Your task to perform on an android device: Open the Appy Weather app, Configure the current location in the app
Image 0: 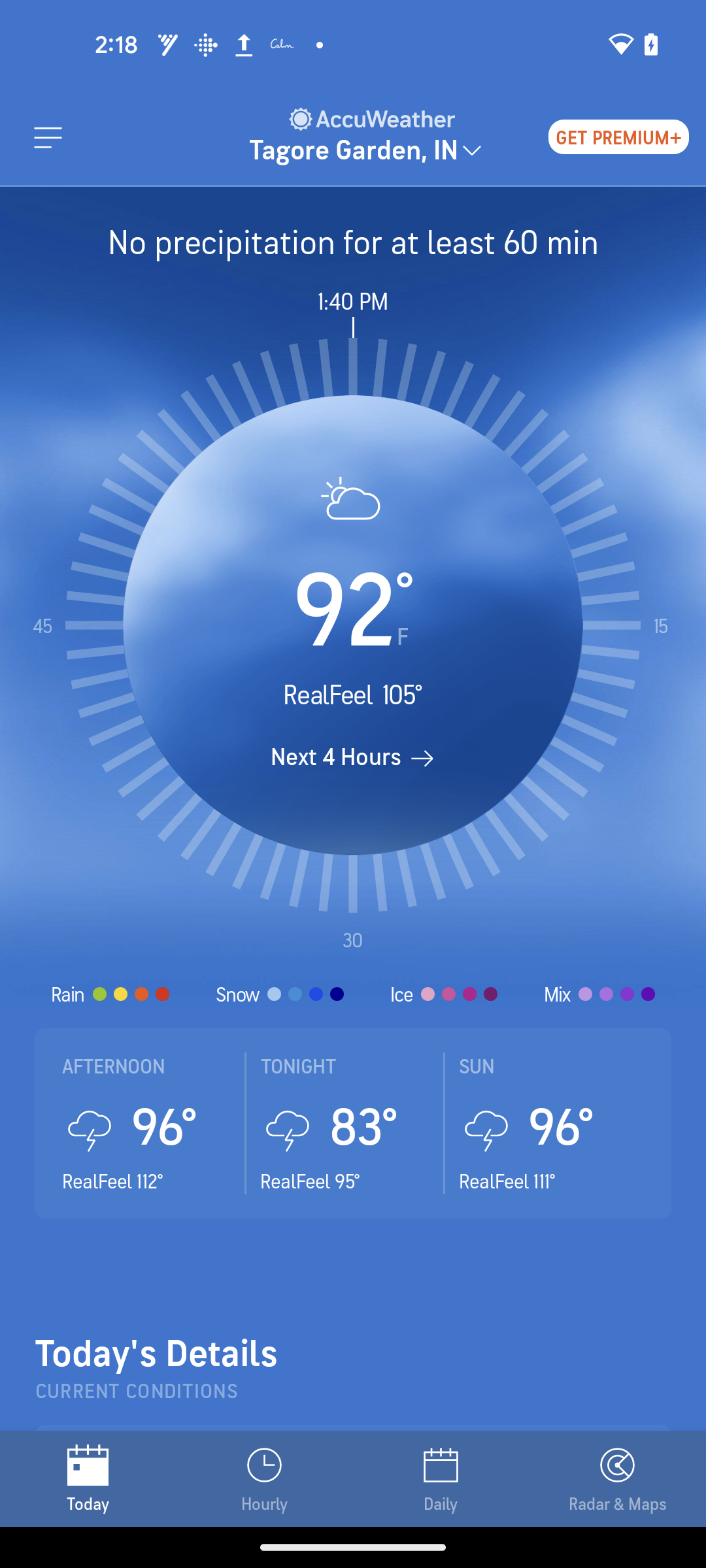
Open the Appy Weather app
Step 0: open app "Appy Weather"
Image 2: 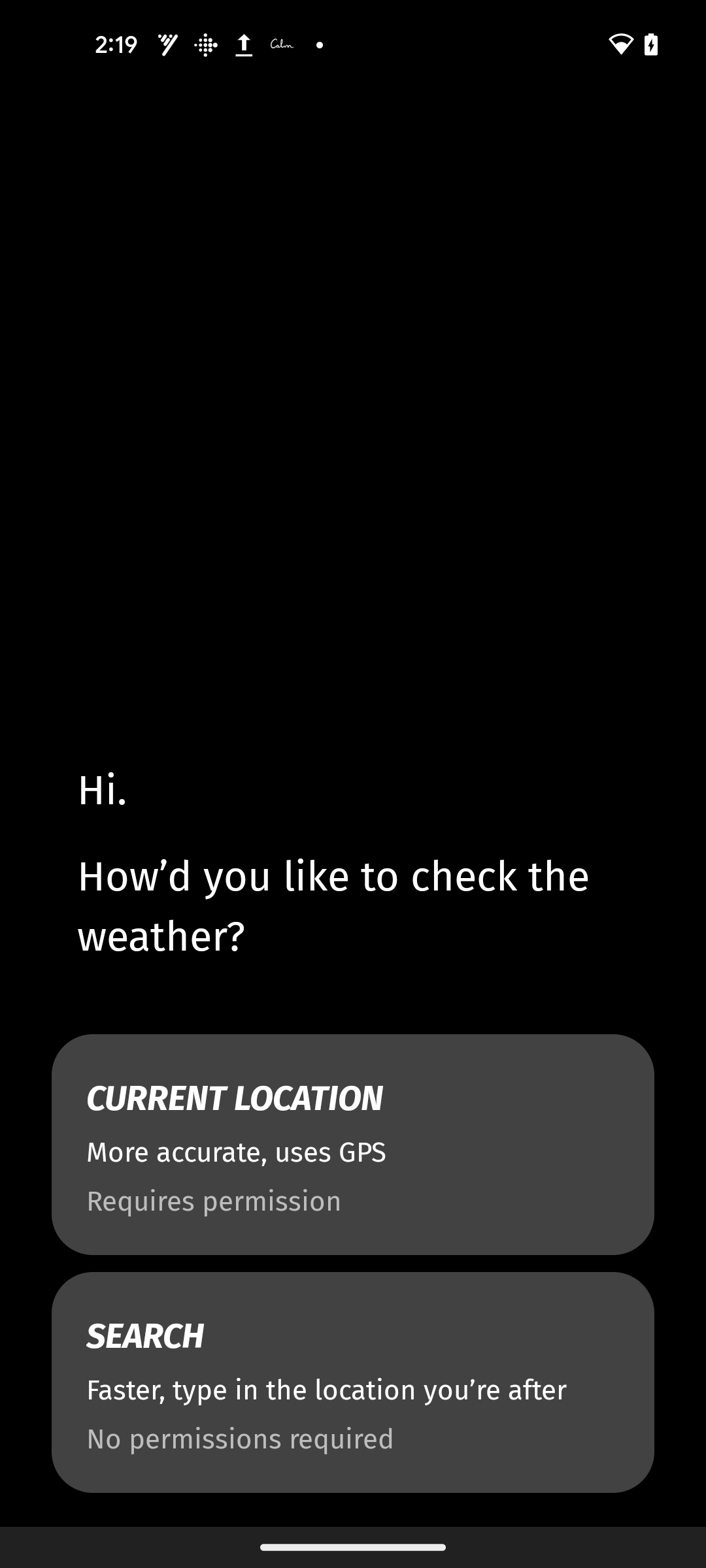
Click on the Current location option
Step 2: click (301, 1146)
Image 3: 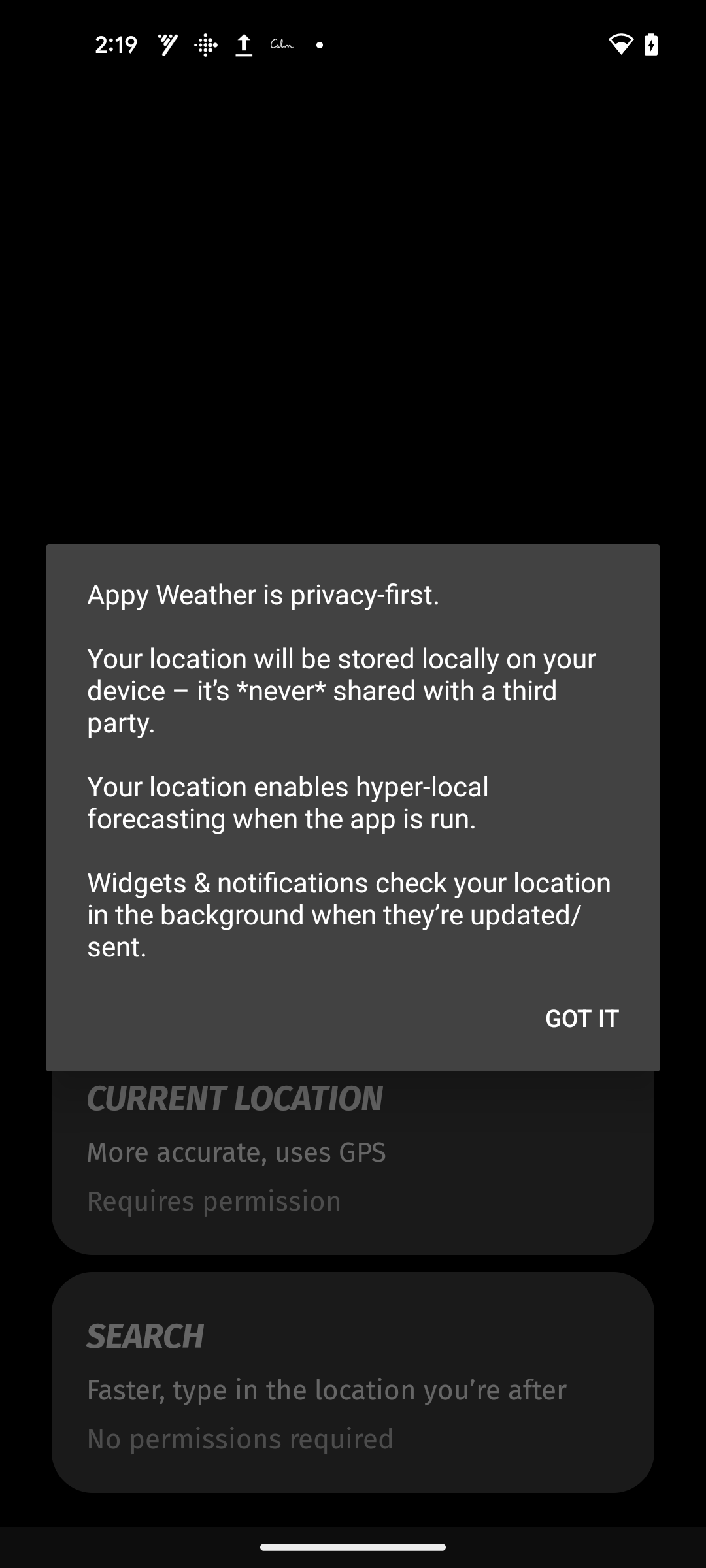
Click on the GOT IT
Step 3: click (581, 1017)
Image 4: 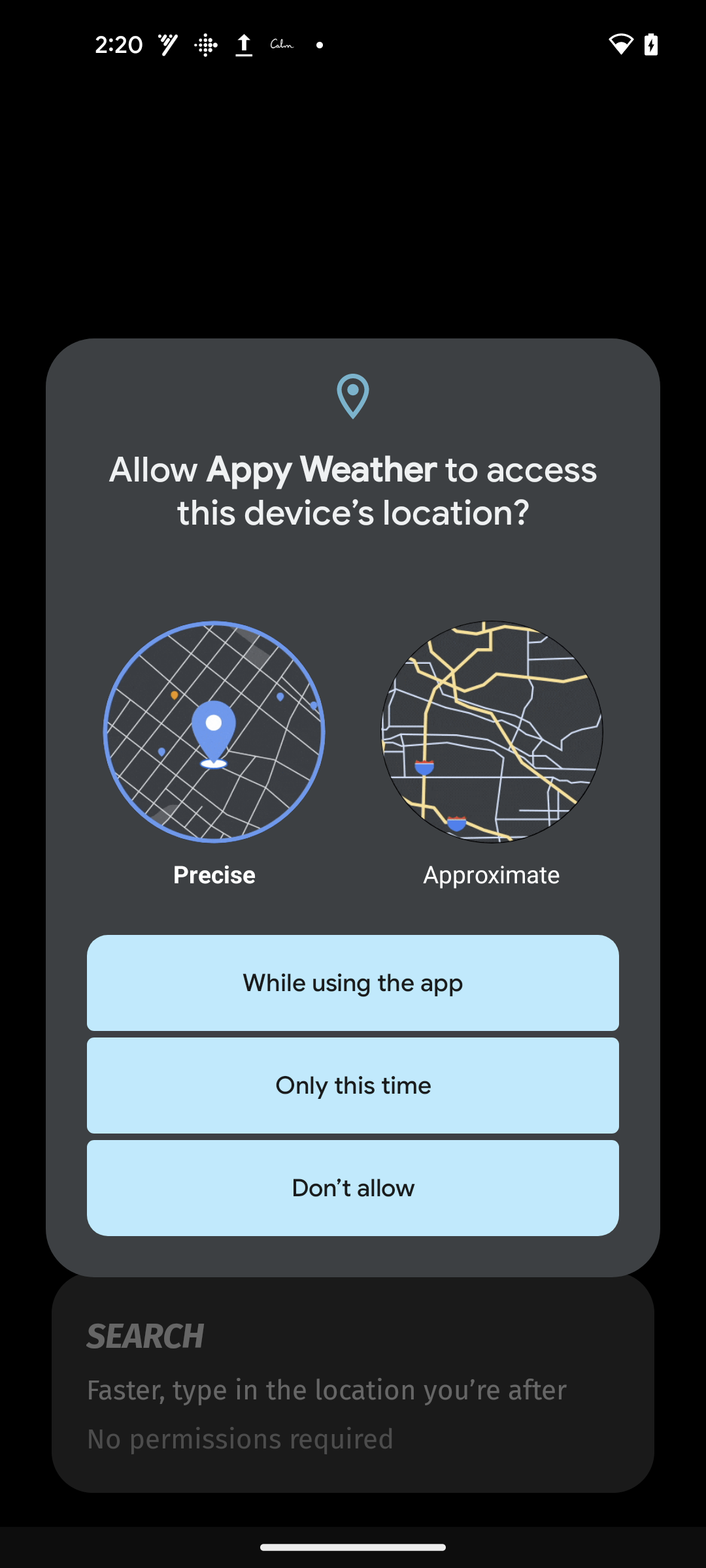
Click on the While using the app at the pop up window
Step 4: click (353, 983)
Image 5: 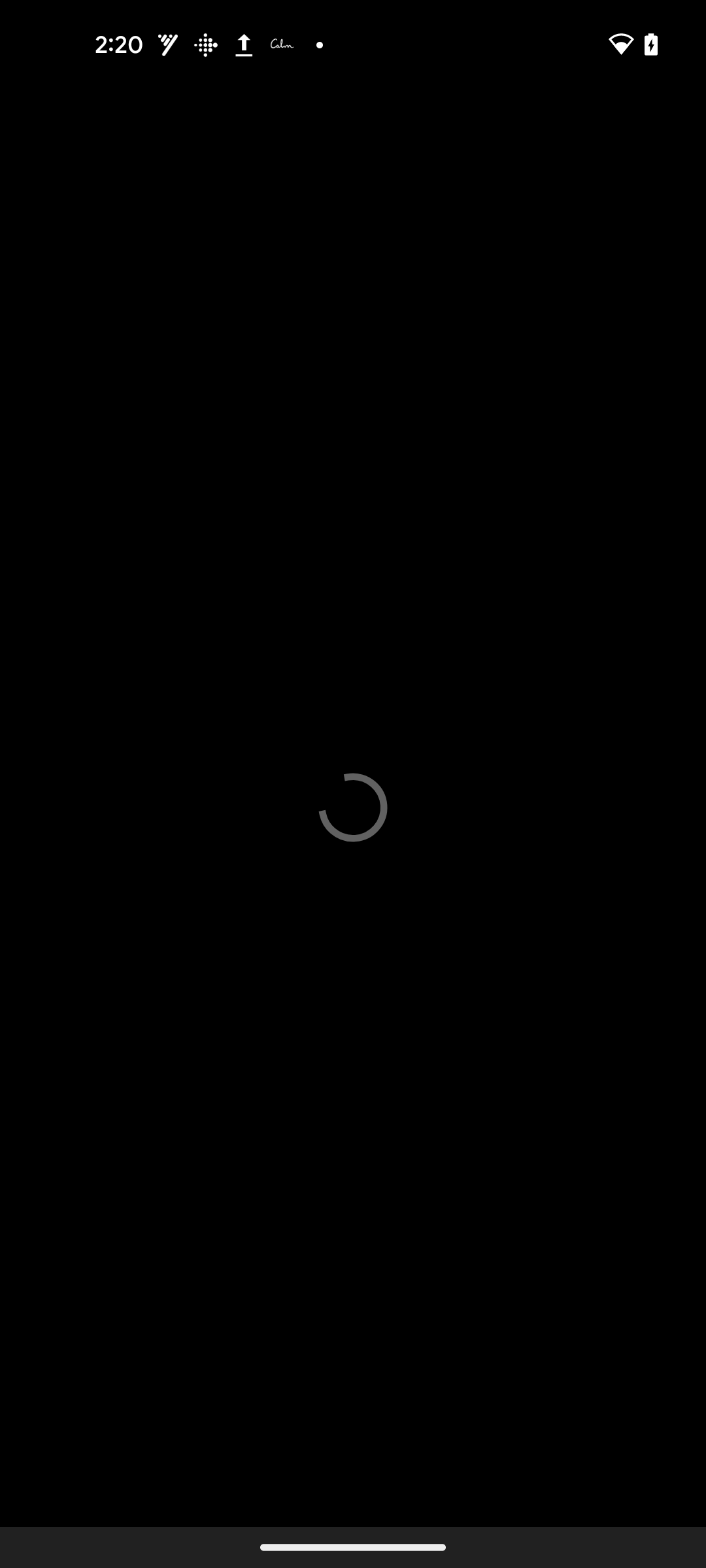
Click on the While using the app at the pop up window
Step 5: wait